Your task to perform on an android device: In the calendar app, change the timing of the book fair event from 08:00 PM to 04:00 PM.
Image 1: 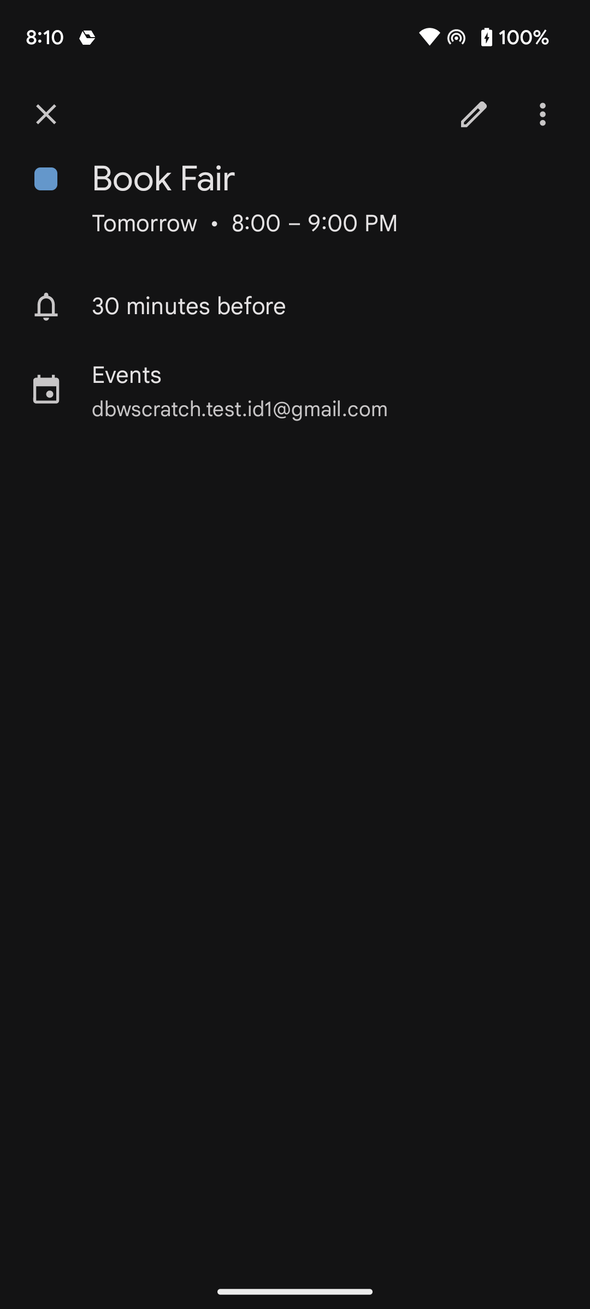
Click on the edit option at the top right corner of the screen.
Step 1: click (474, 114)
Image 2: 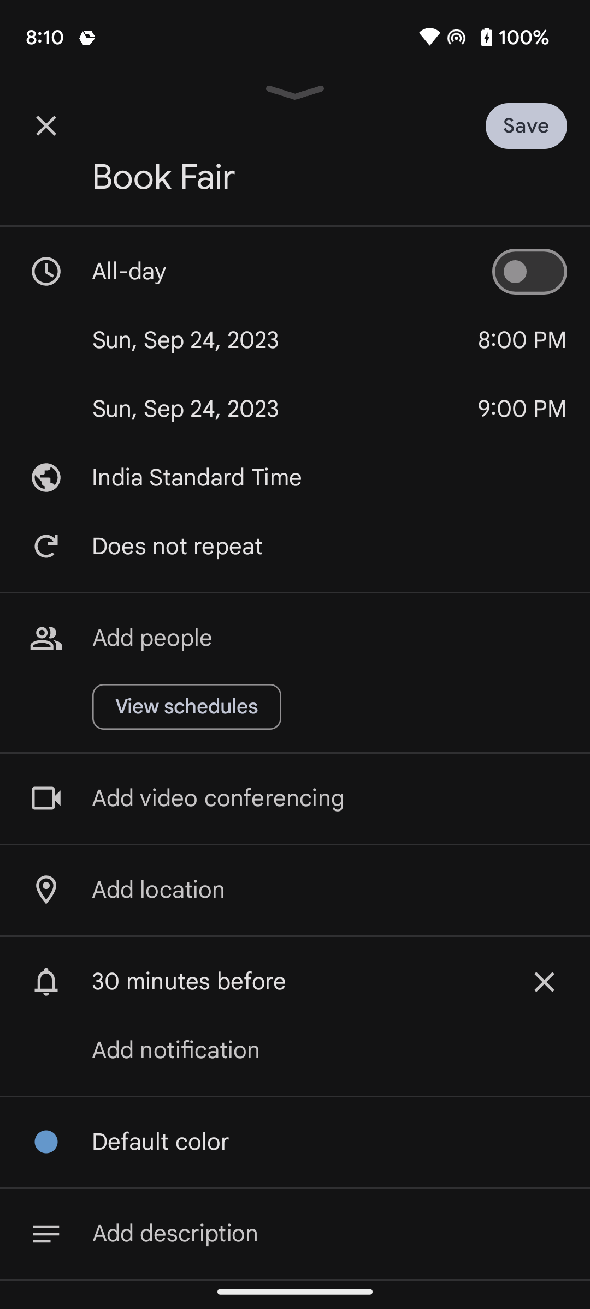
Click on the 8:00 PM timing on the right side of the screen.
Step 2: click (522, 340)
Image 3: 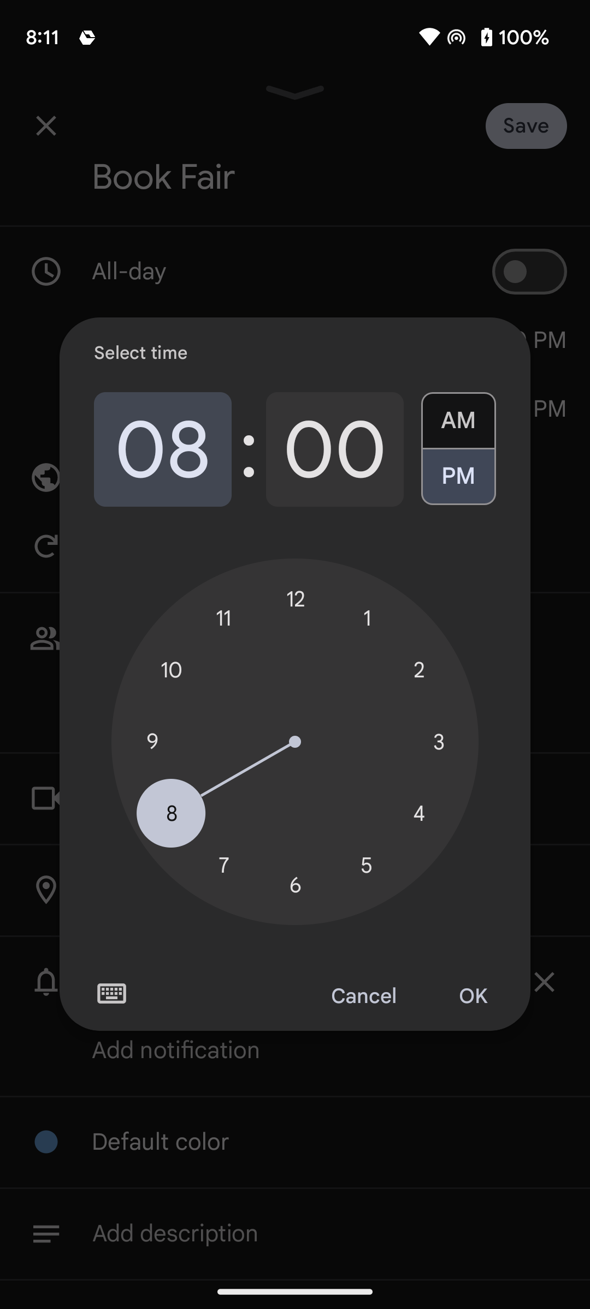
Select 4 on the clock.
Step 3: click (418, 814)
Image 4: 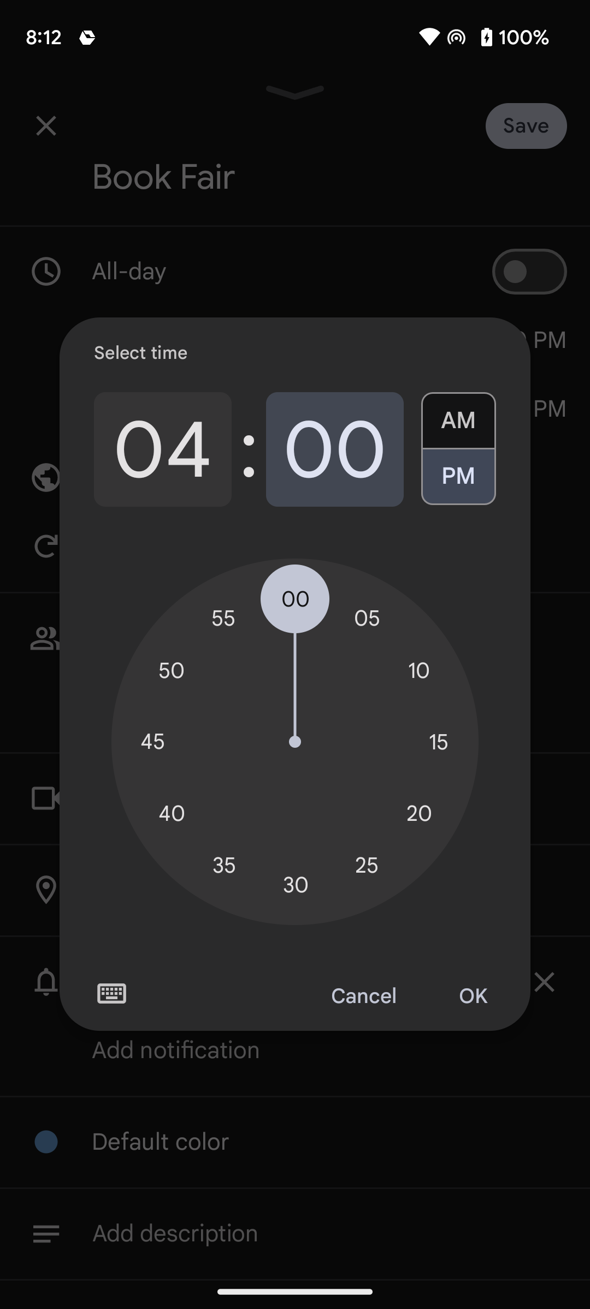
Click on the OK option at the bottom right corner of the pop-up screen.
Step 4: click (473, 996)